Your task to perform on an android device: I would like to open the Document 2 in the MicrosoftWord app.
Image 0: 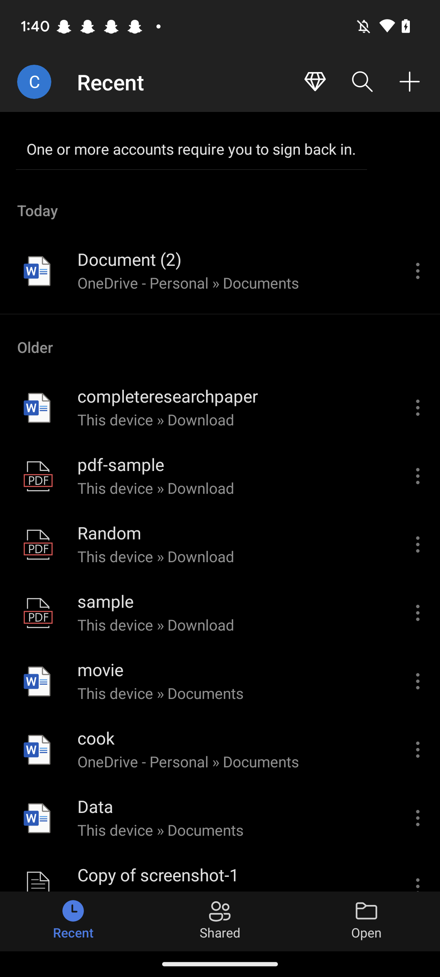
Click on the Document (2)
Step 0: click (232, 260)